Your task to perform on an android device: In the Ubuy app, look for bucket floor cleaning system in the household supplies category.
Image 0: 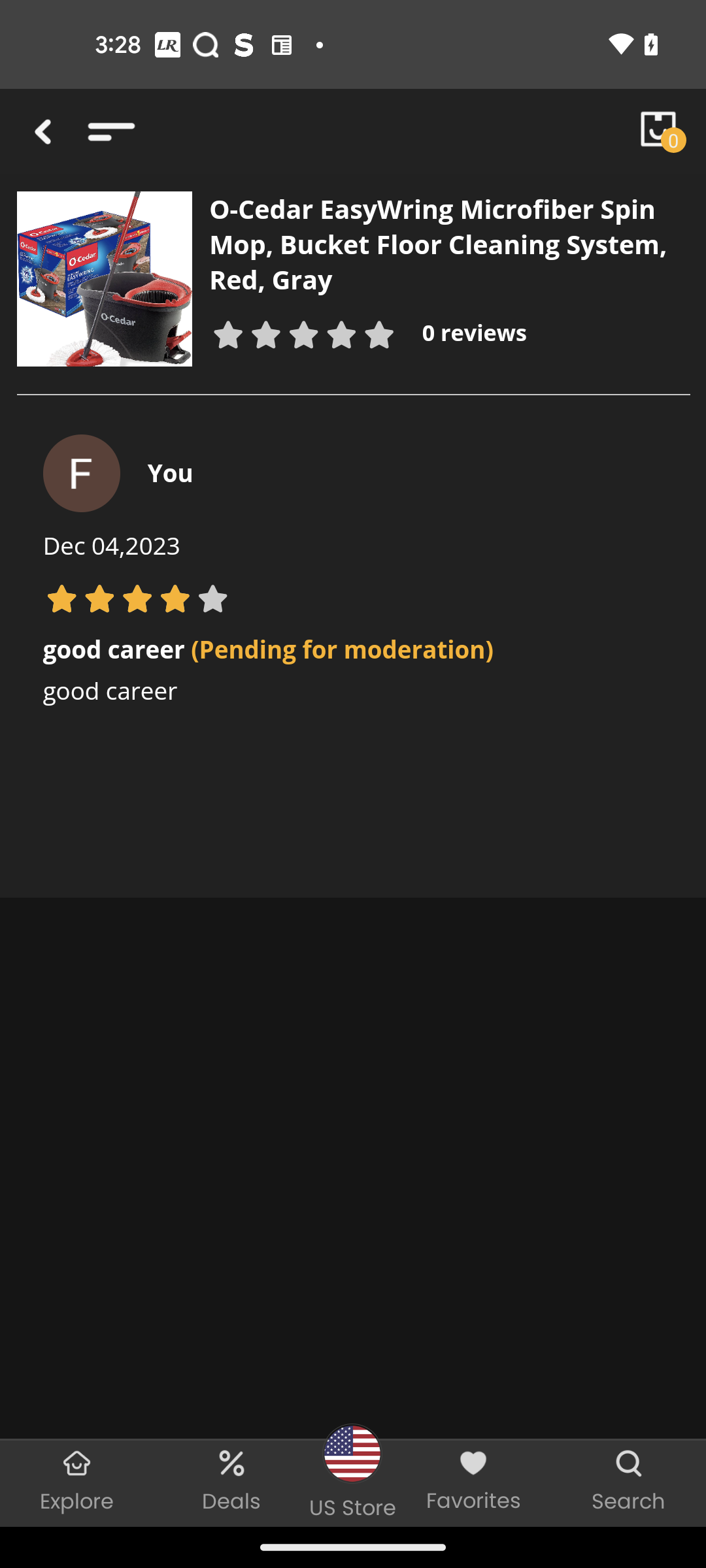
Go back to the previous screen
Step 0: press back button
Image 1: 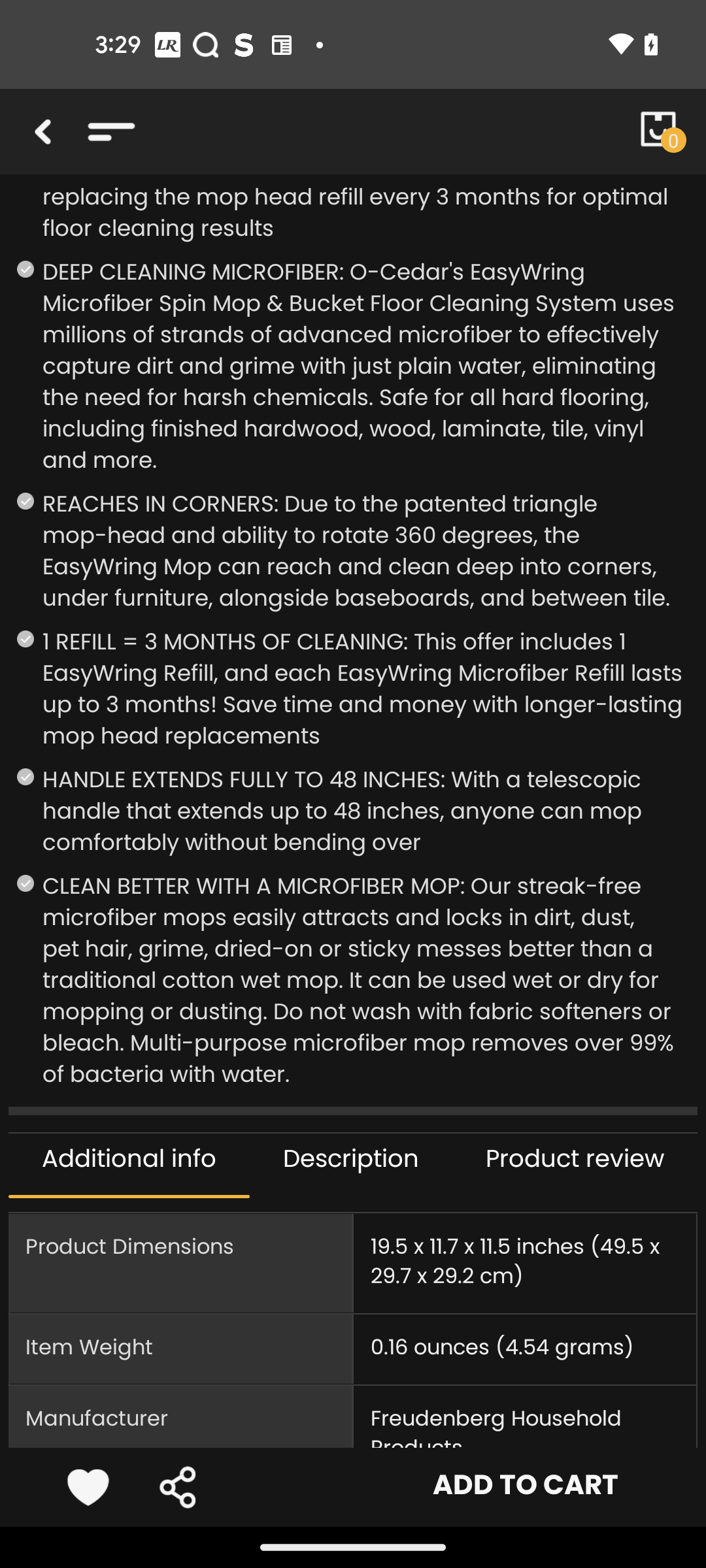
Go back to the previous screen
Step 1: press back button
Image 2: 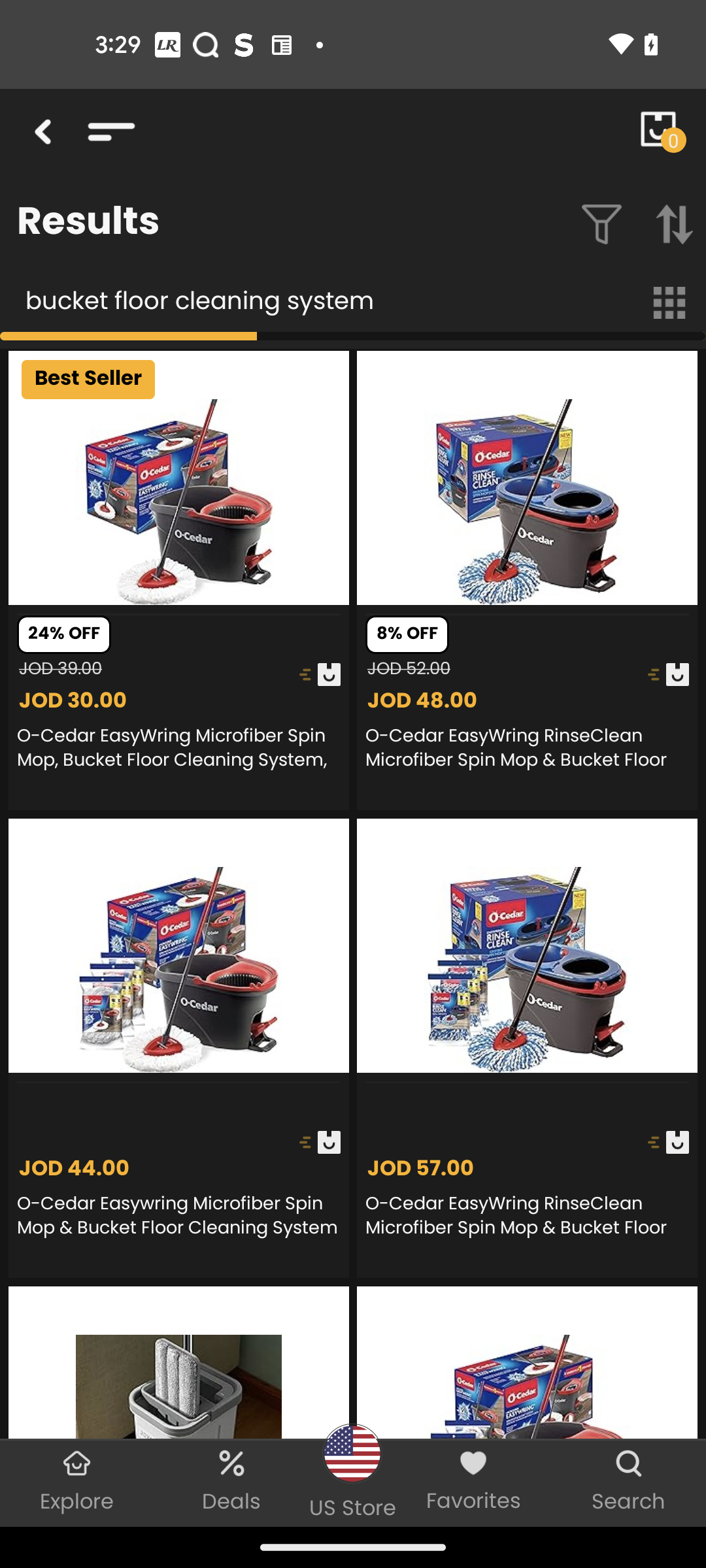
Click on the Filter icon
Step 2: click (595, 225)
Image 3: 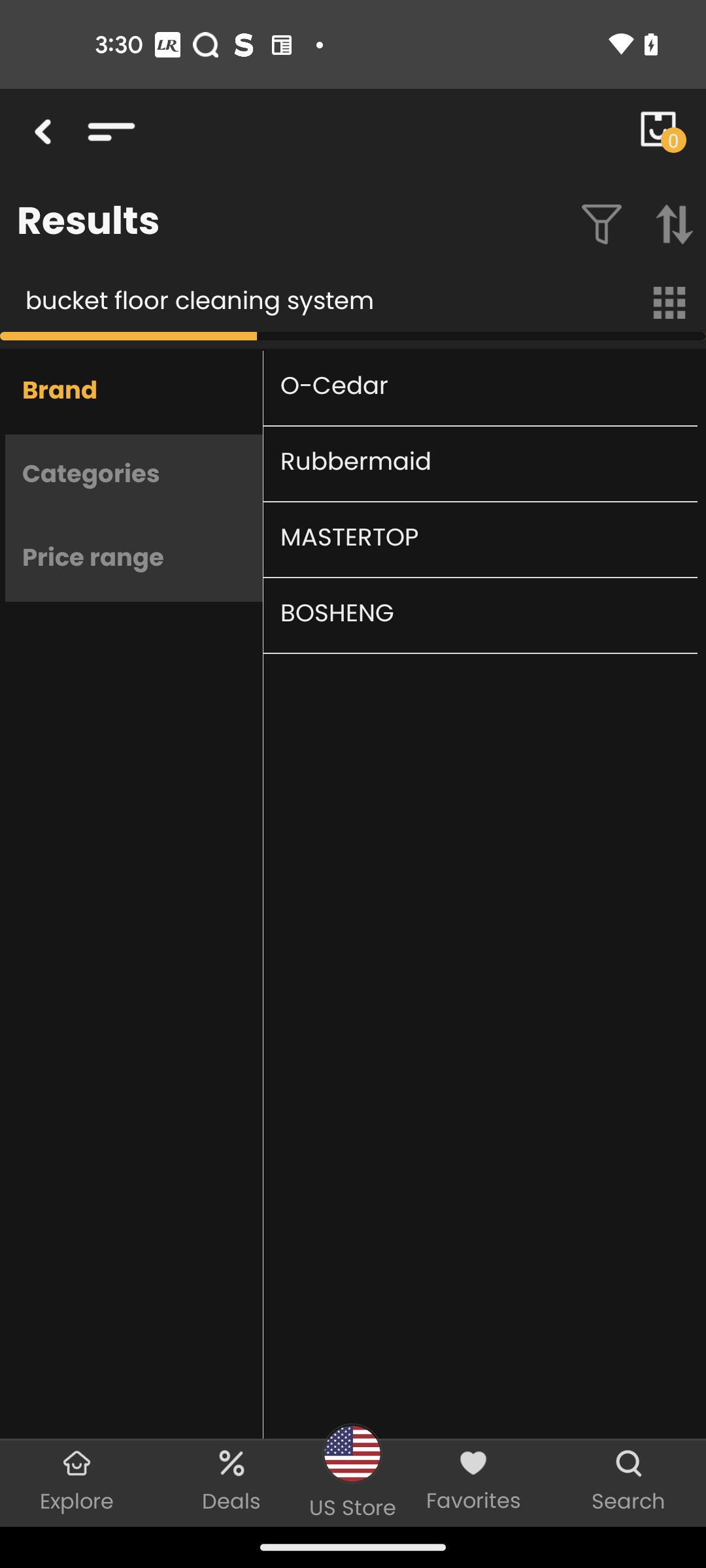
Click on the Categories
Step 3: click (133, 476)
Image 4: 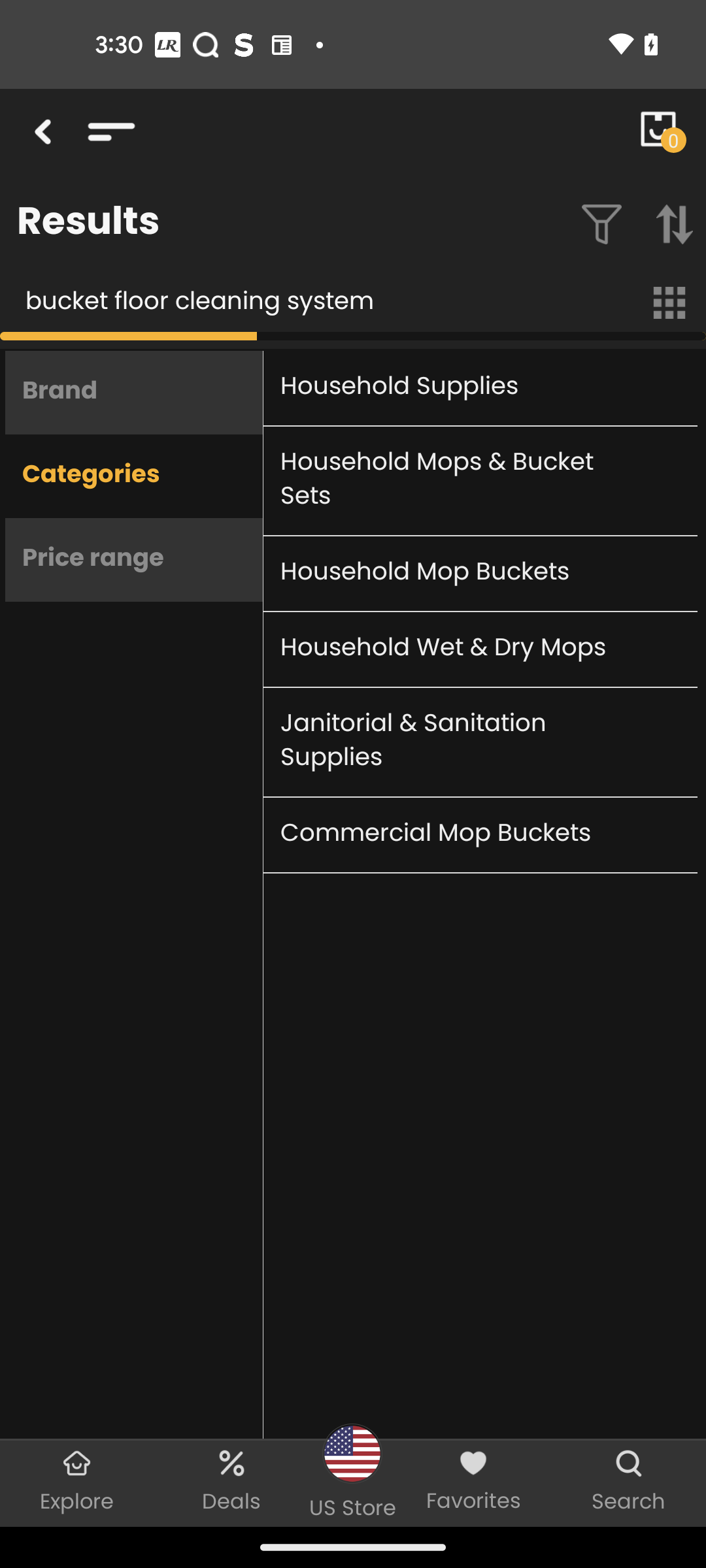
Click on the Household supplies
Step 4: click (454, 387)
Image 5: 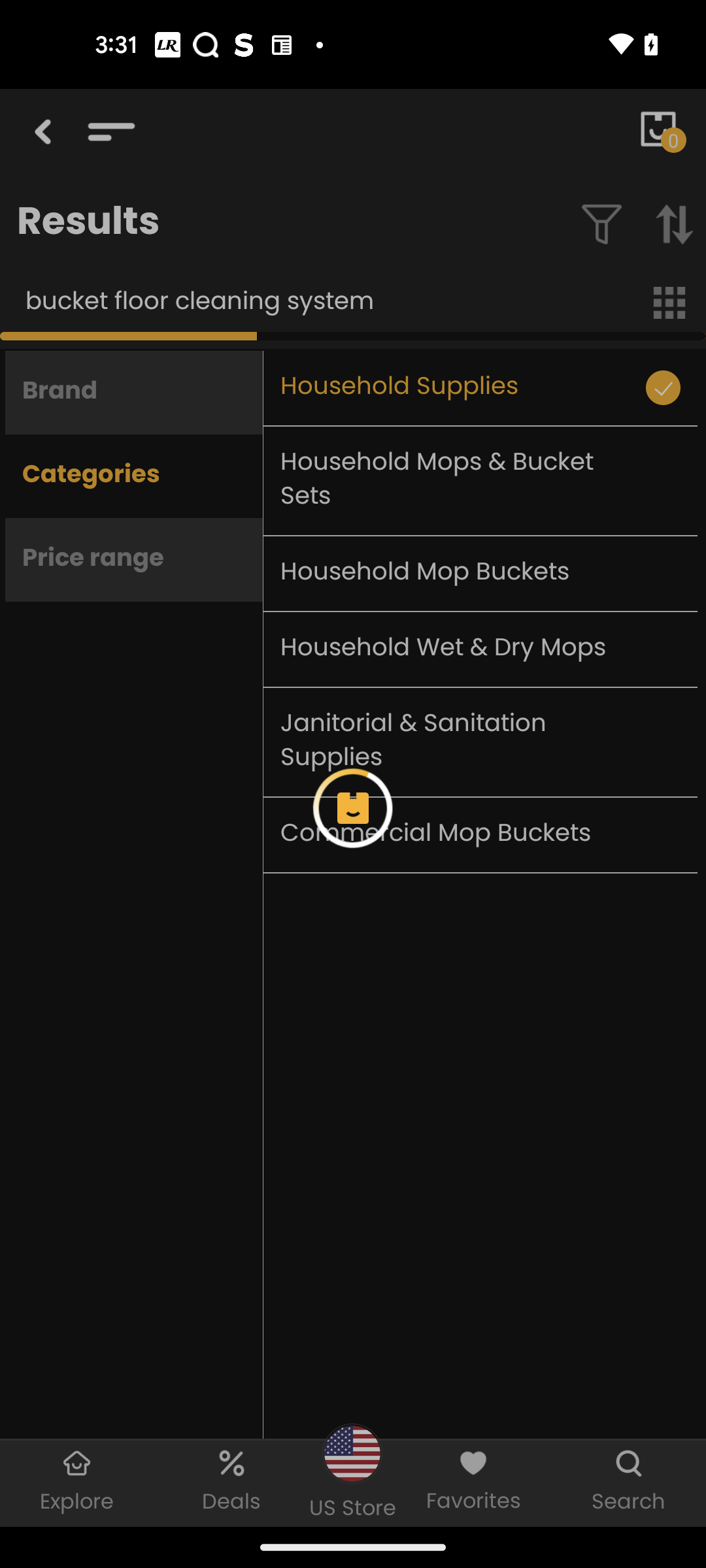
Click on the Household supplies
Step 5: wait